Your task to perform on an android device: In the Houzz app, I would like to continue with HK Designs  so I want to read the reviews. 
Image 0: 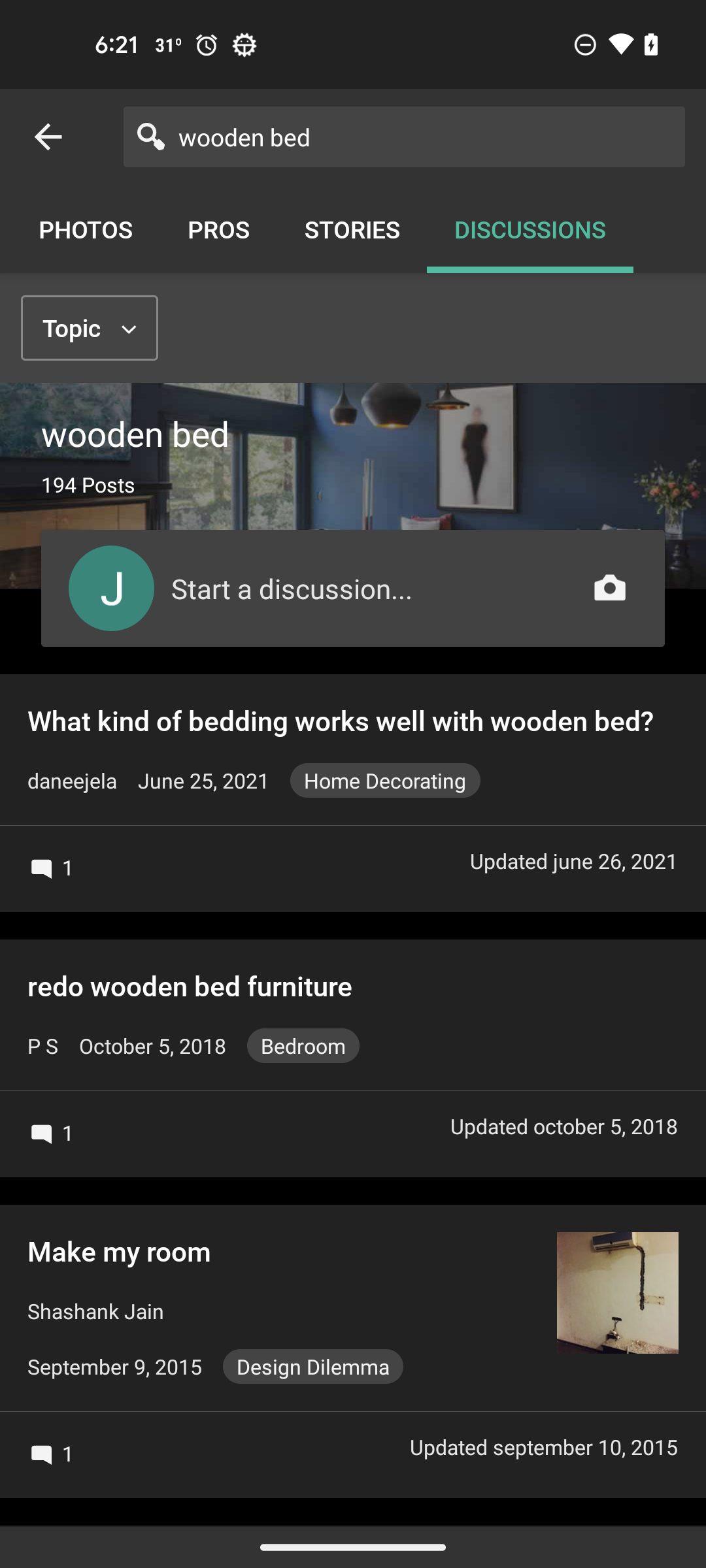
Click on the Photos tab
Step 0: click (84, 229)
Image 1: 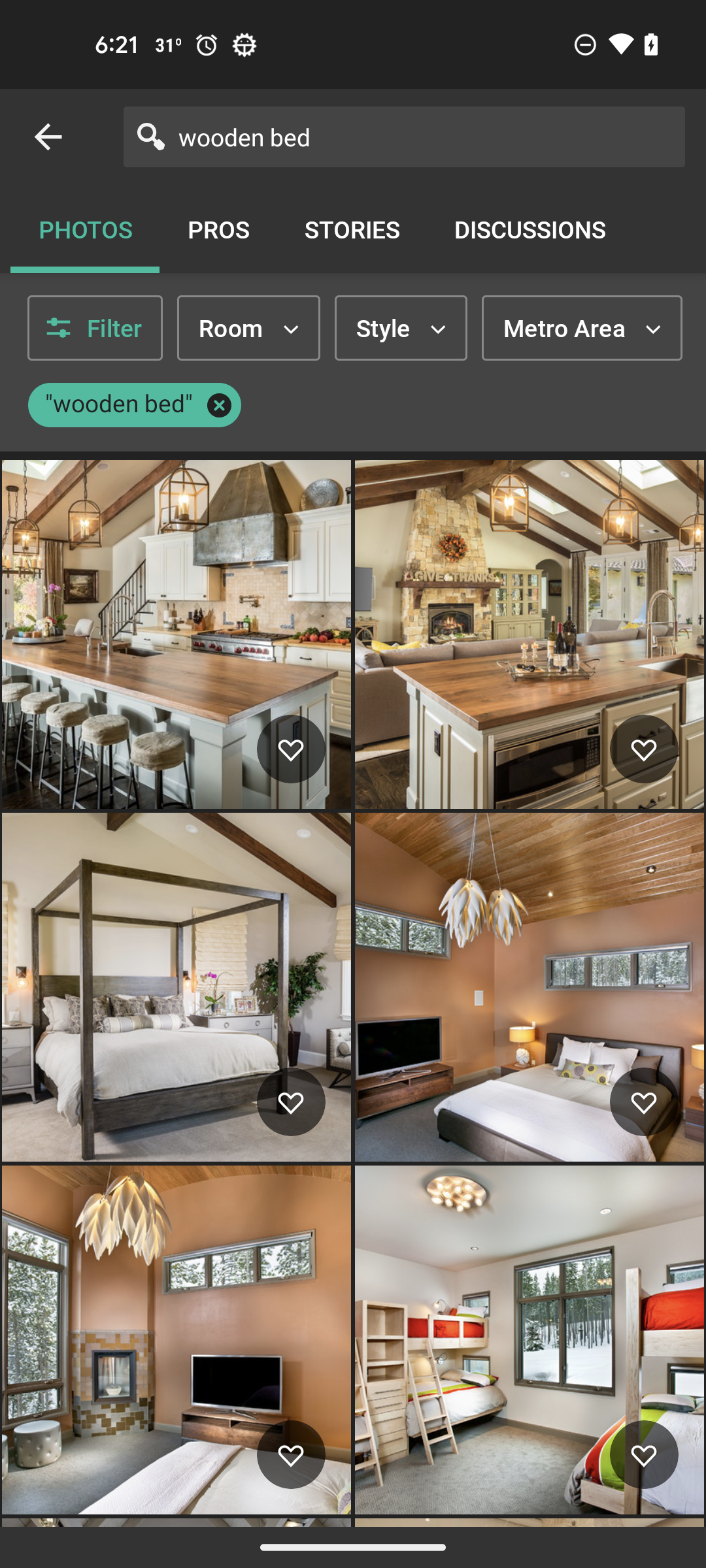
Click on the first picture 
Step 1: click (176, 634)
Image 2: 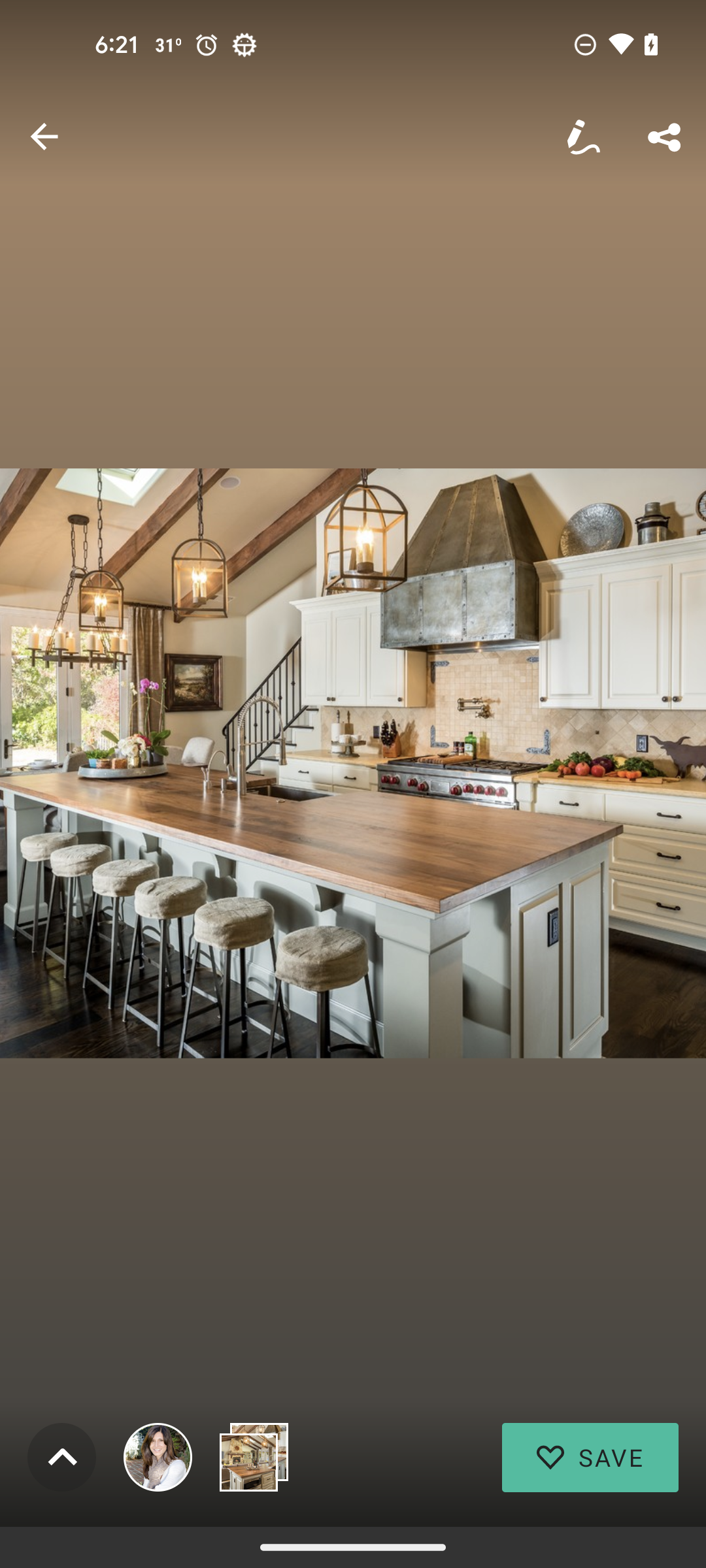
Click on the profile icon
Step 2: click (353, 763)
Image 3: 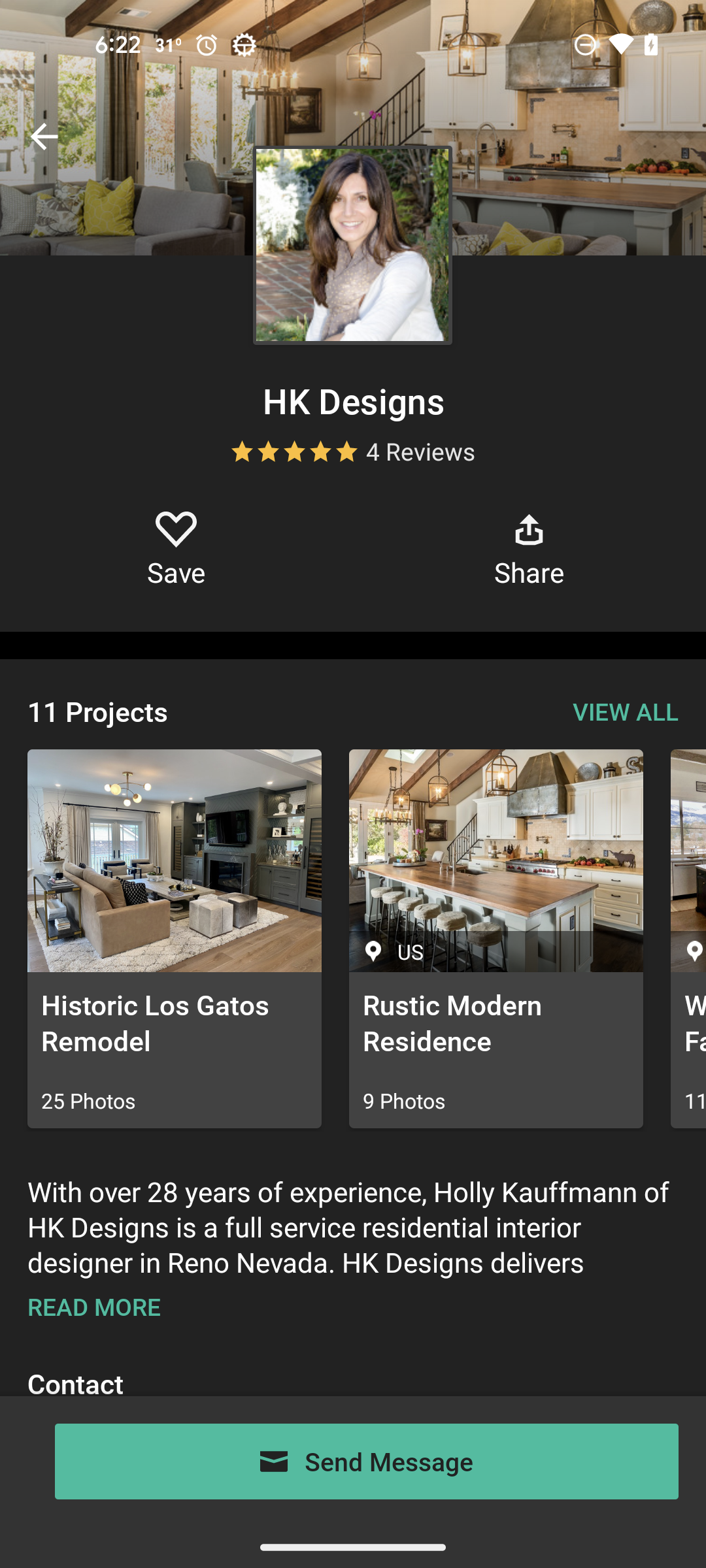
Swipe up to read Review option 
Step 3: scroll down
Image 5: 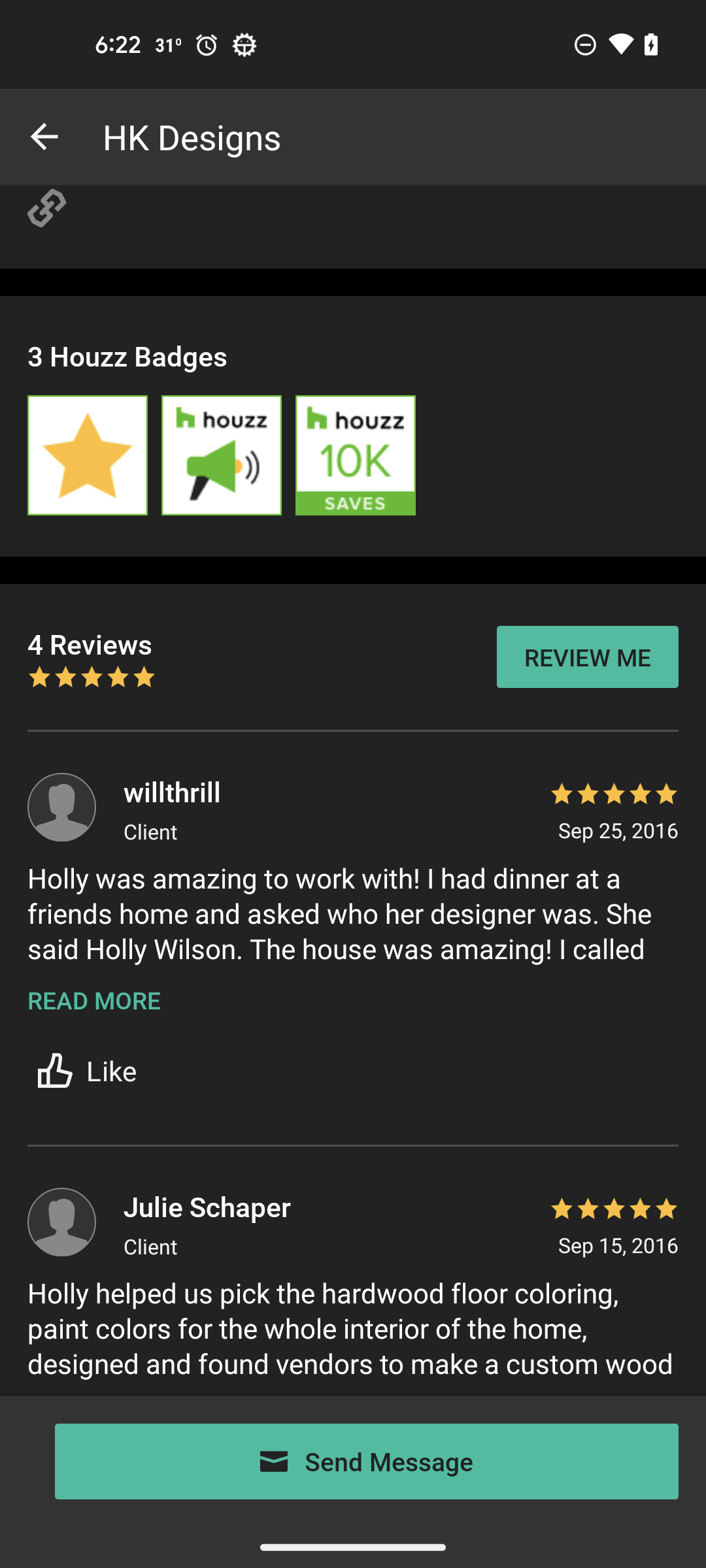
Swipe up to read Review option 
Step 5: scroll down
Image 6: 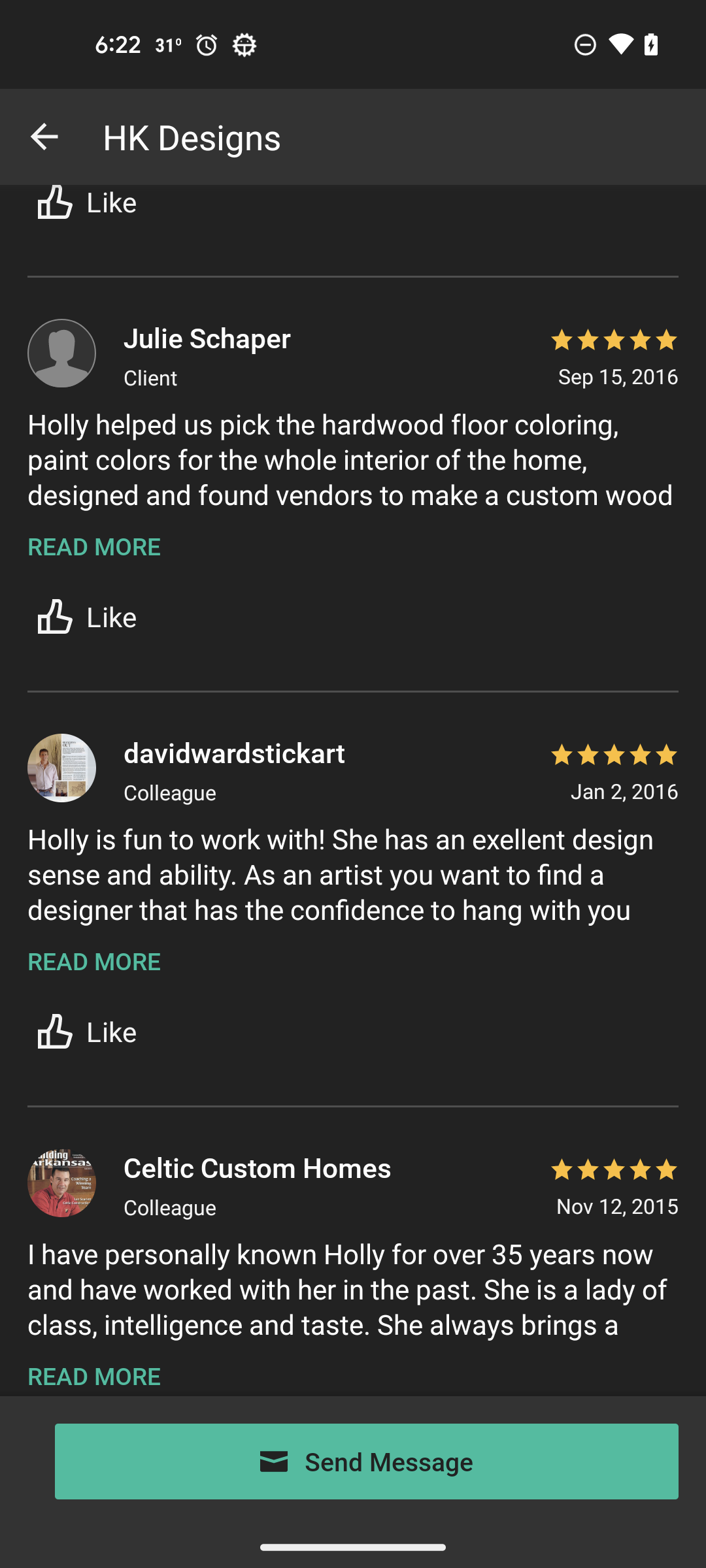
Swipe up to read Review option 
Step 6: scroll down